Your task to perform on an android device: My best friend Naomi Rousseau wants to read one of my favorite collections, JRR Tolkien file, so I wanted to share it on her Drive, naomi.rousseau@example.com
Image 0: 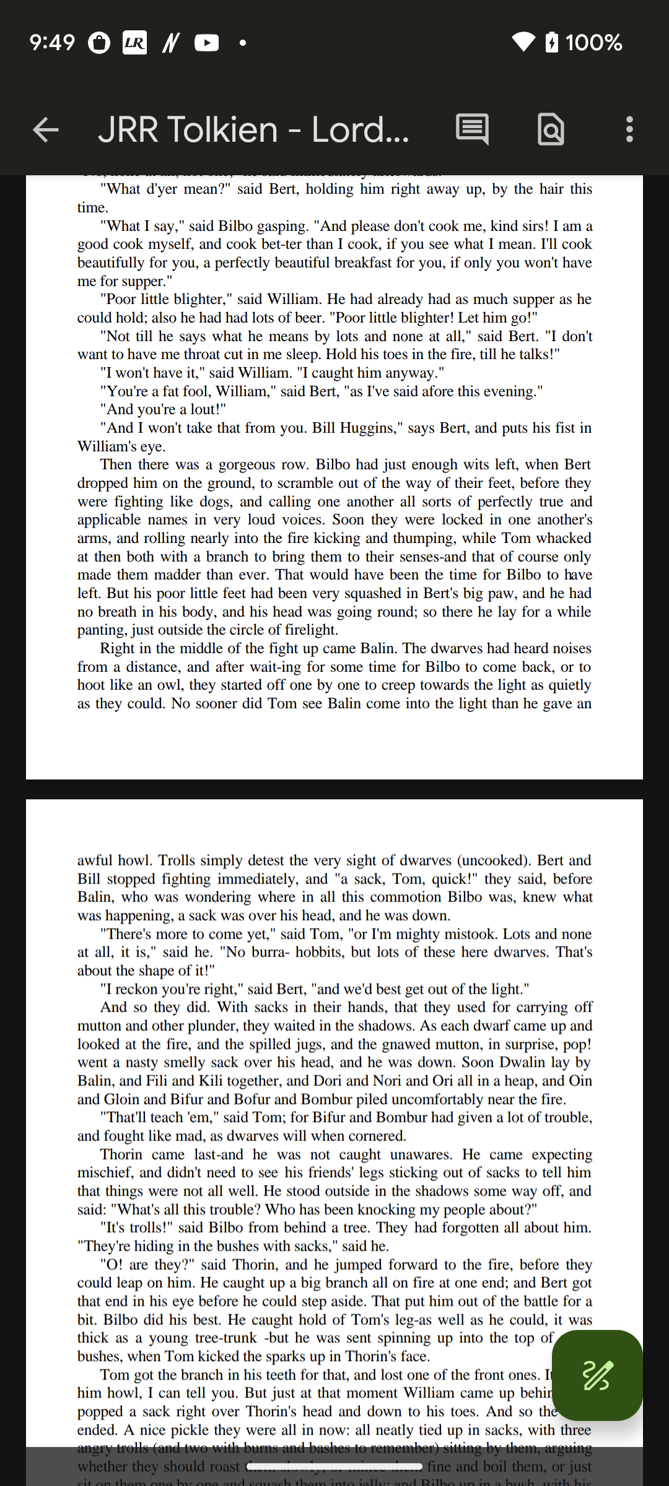
Go back to the screen
Step 0: press back button
Image 1: 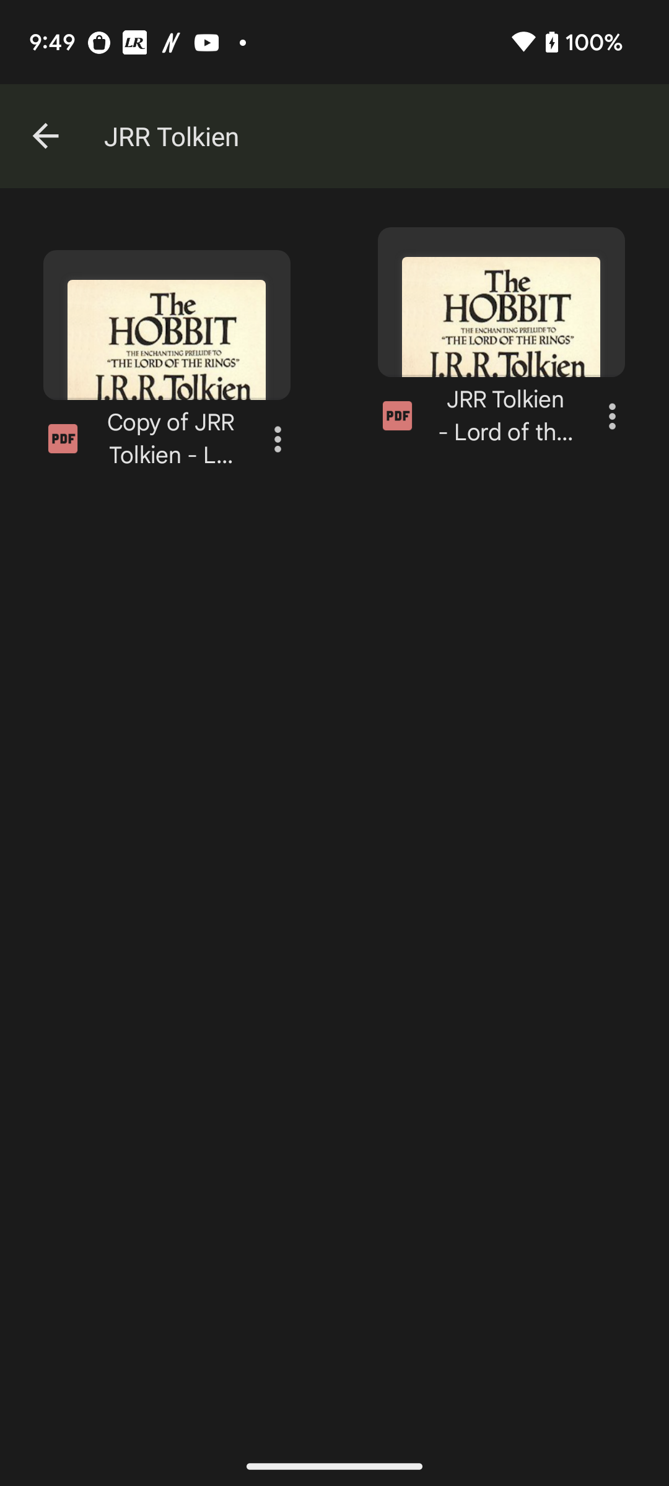
Click on the three dots icon in the pdf section 
Step 1: click (612, 416)
Image 2: 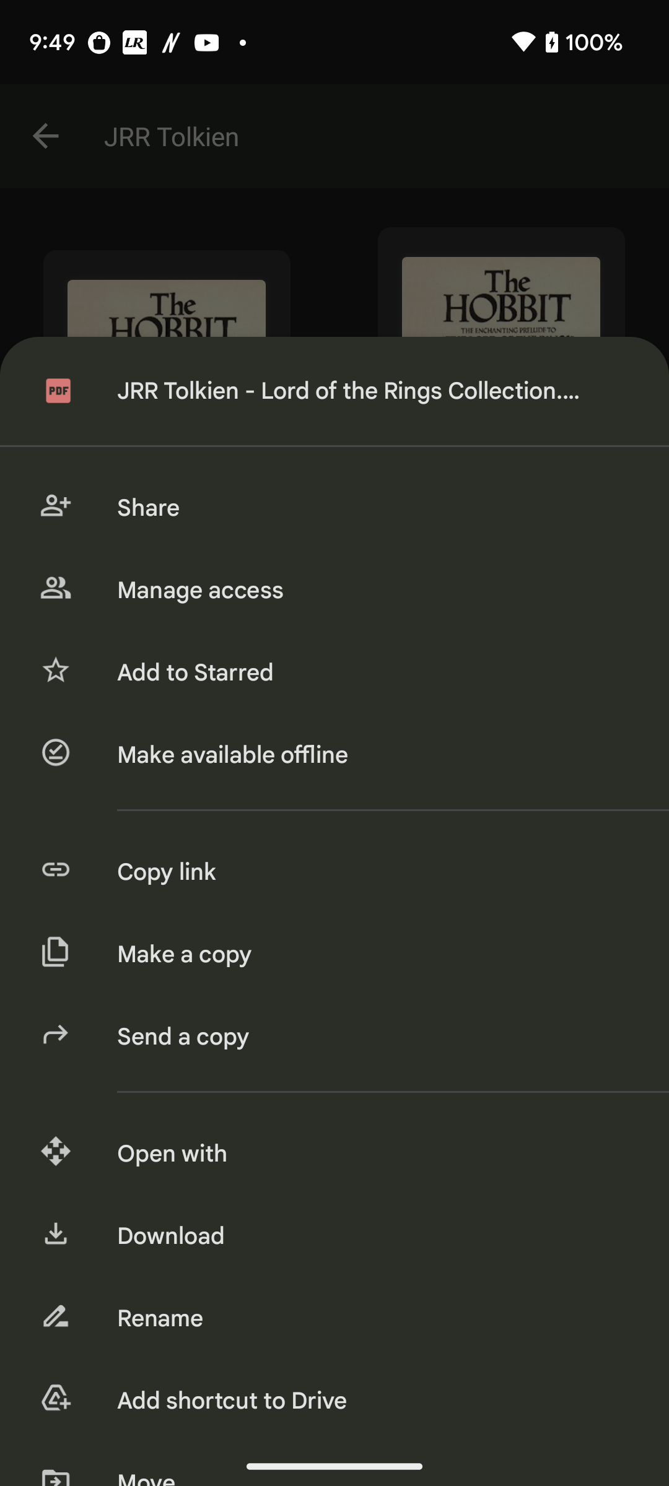
Click on the Copy link option 
Step 2: click (373, 872)
Image 3: 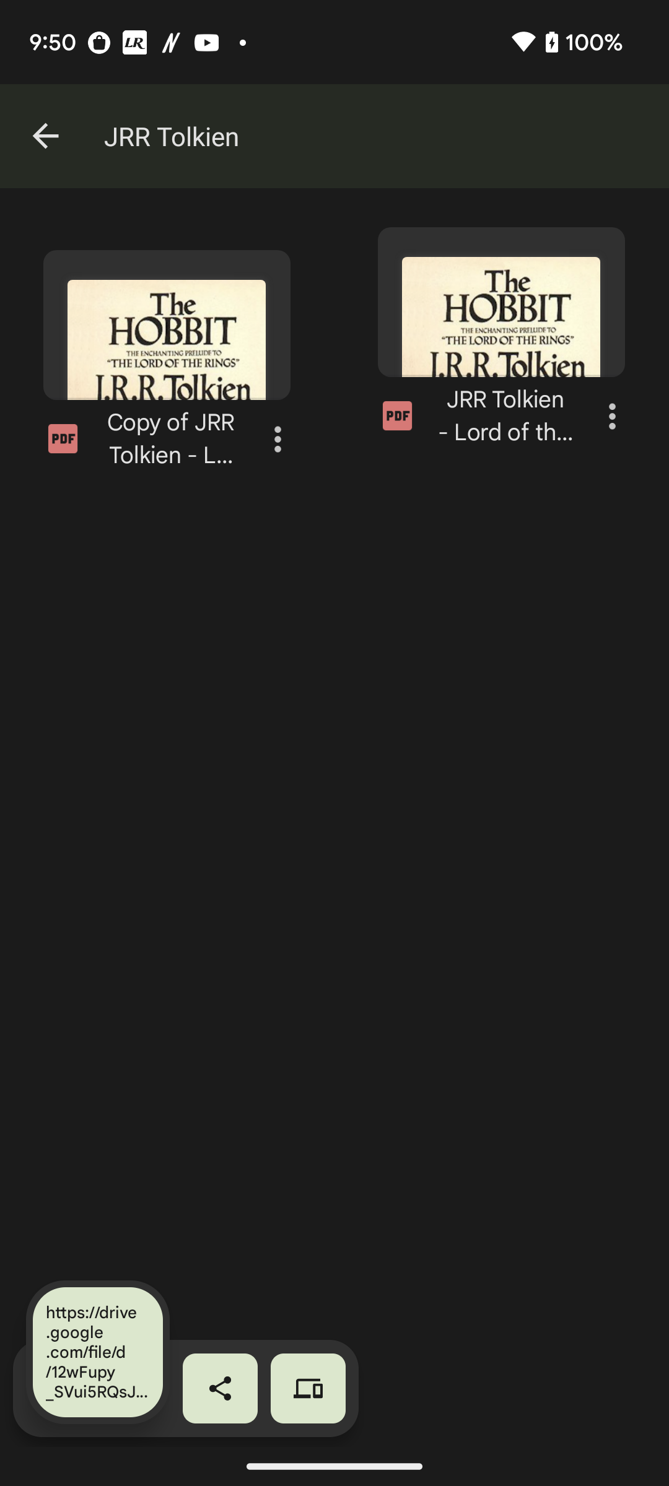
Click on the share icon 
Step 3: click (220, 1388)
Image 4: 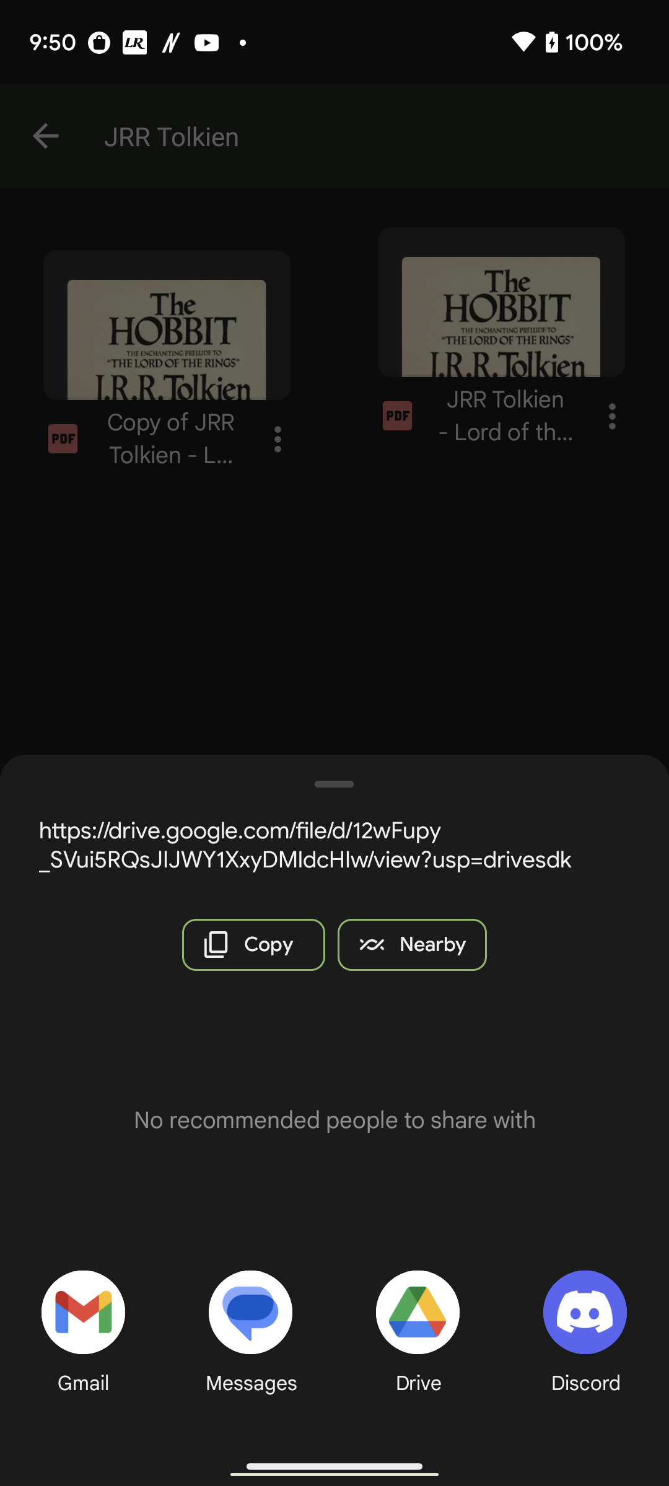
Click on the Gmail icon 
Step 4: click (68, 1302)
Image 5: 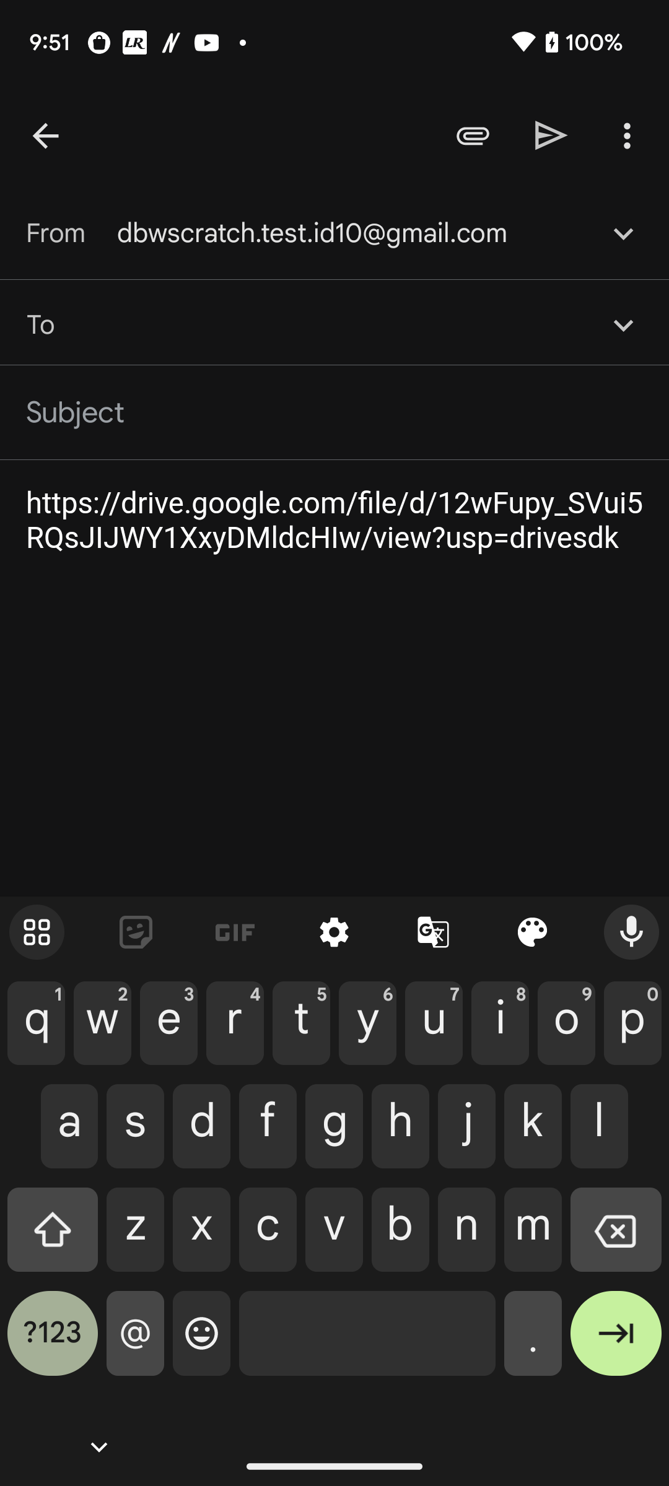
Type naomi.rousseau@example.com in to bar
Step 5: type "naomi.rousseau@example.com"
Image 6: 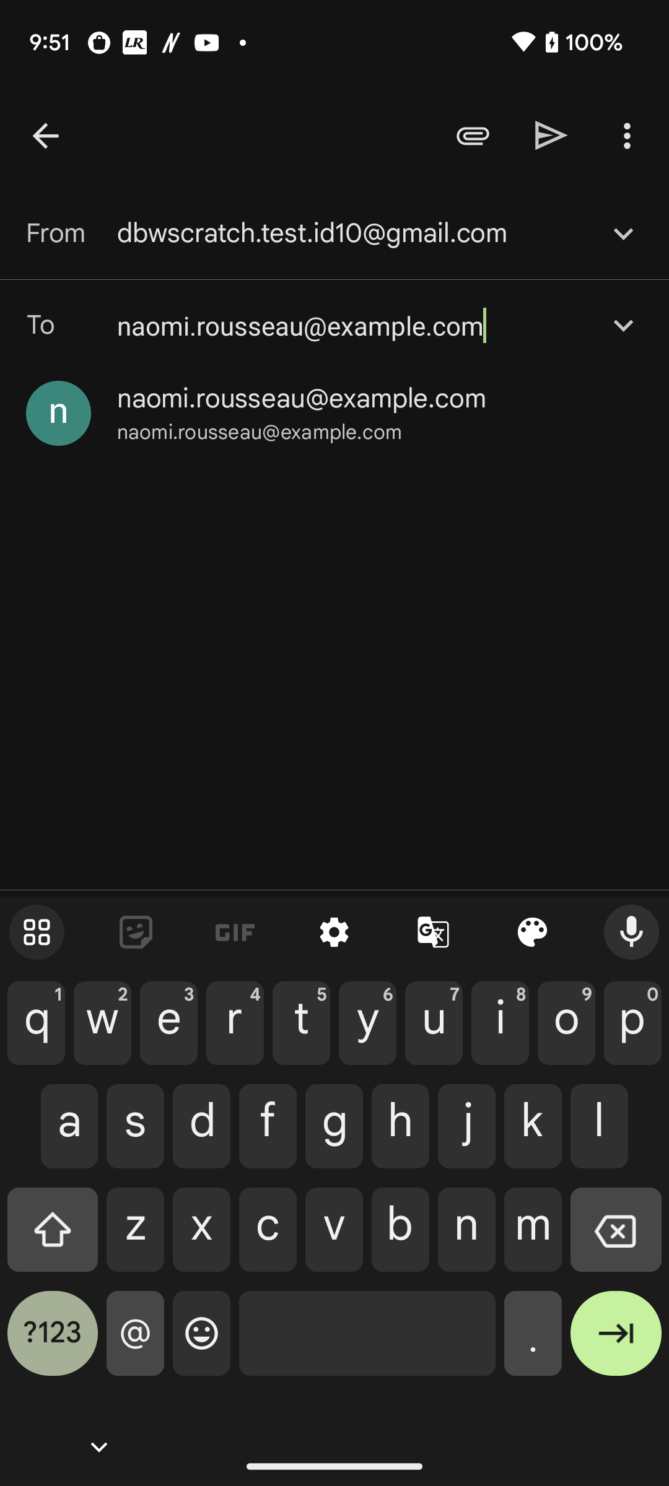
Click on the naomi.rousseau@example.com
Step 6: click (259, 432)
Image 7: 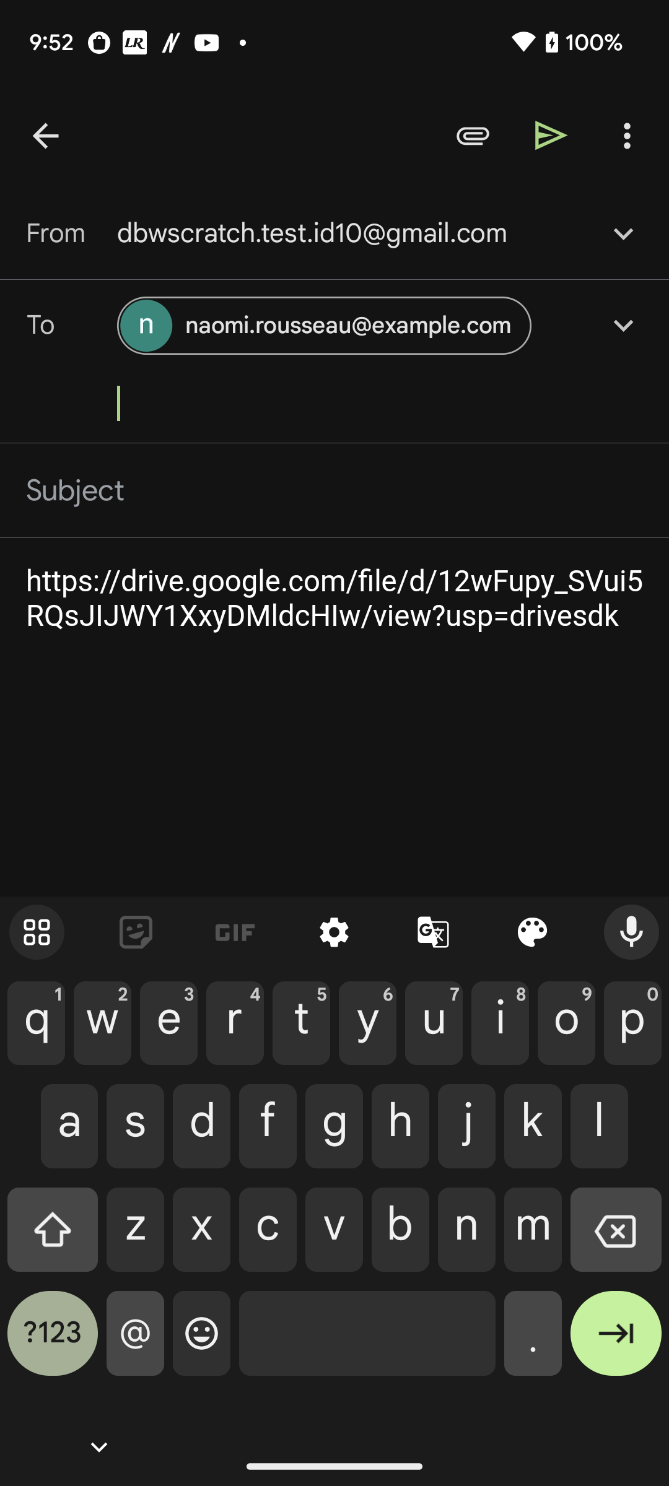
Click on the right arrow
Step 7: click (551, 135)